Your task to perform on an android device: I want to increase the font size to read the book easily.
Image 0: 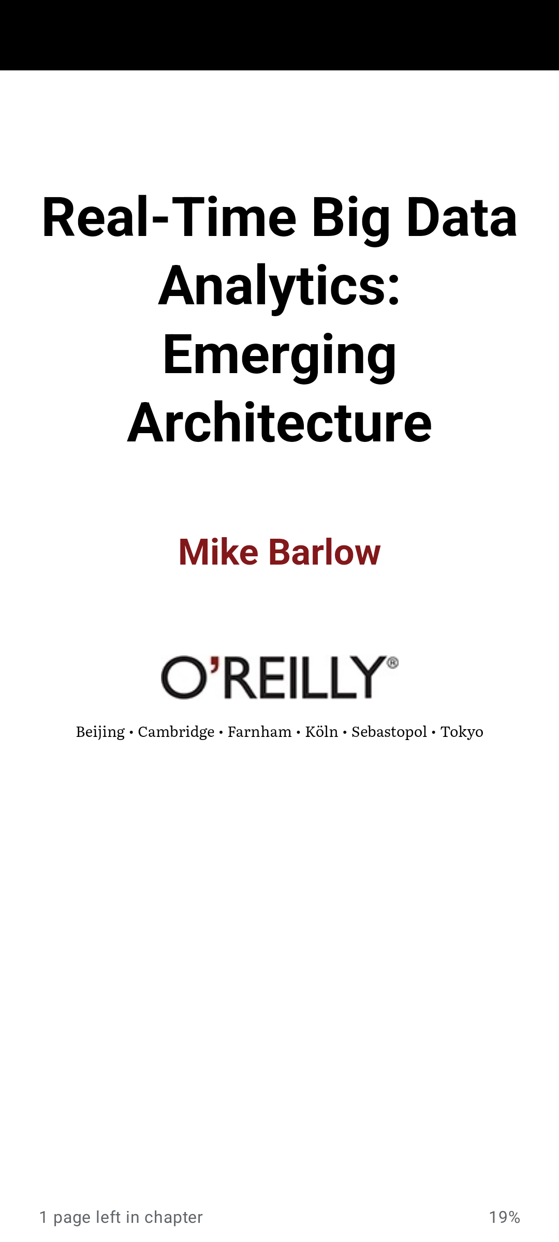
Click anywhere on the screen to see options.
Step 0: click (279, 656)
Image 1: 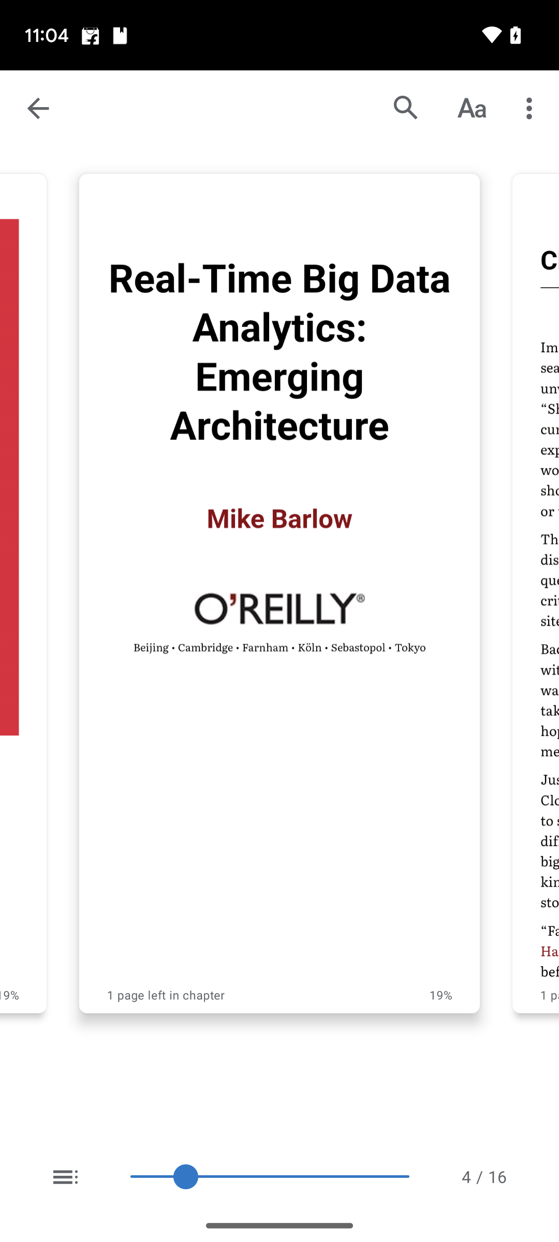
Click on the "Aa" option on the top right side of the screen.
Step 1: click (472, 108)
Image 2: 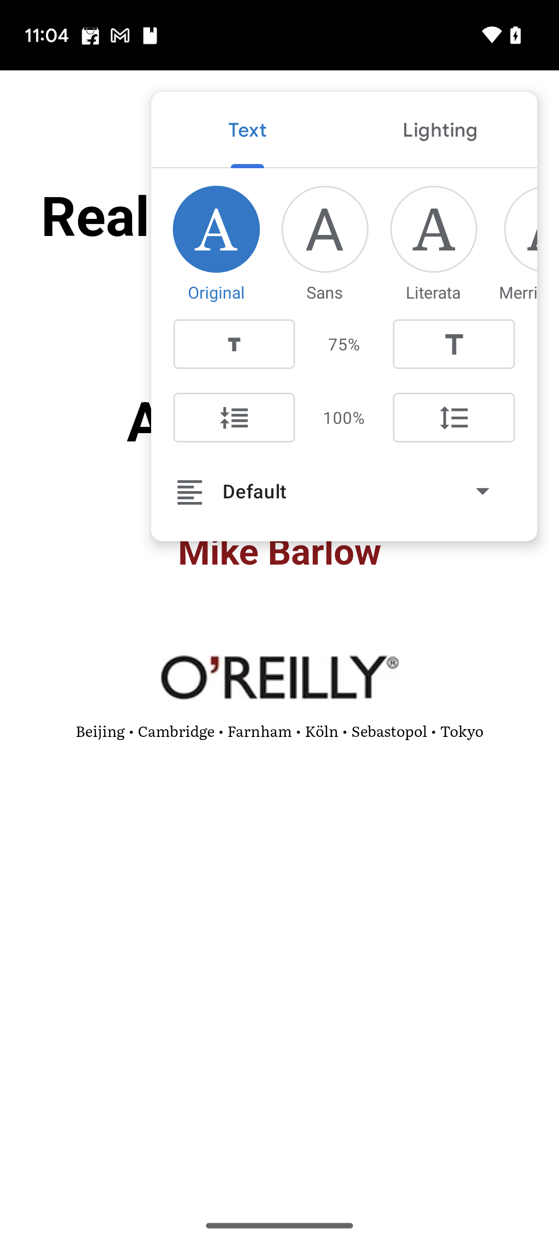
Click on "T" button on the right side of the text size percentage.
Step 2: click (454, 344)
Image 3: 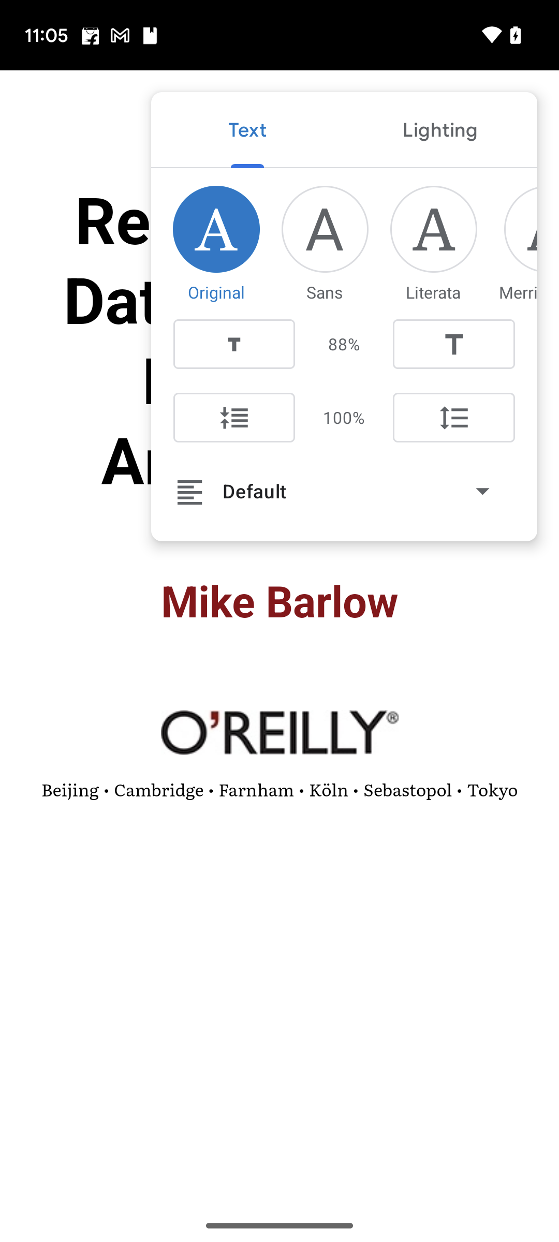
Click on "T" button on the right side of the text size percentage.
Step 3: click (454, 344)